Your task to perform on an android device:  In the yahoo weather app go to the settings and click on the severe weather Alerts to get notifications about weather conditions.
Image 0: 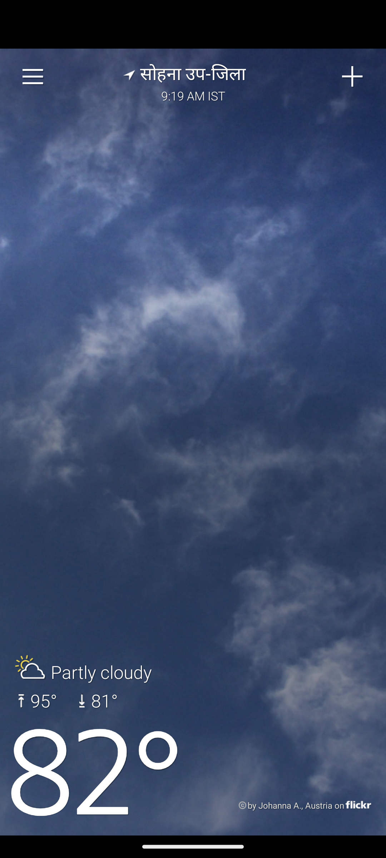
Click on the menu button at the top left of the screen.
Step 0: click (33, 77)
Image 1: 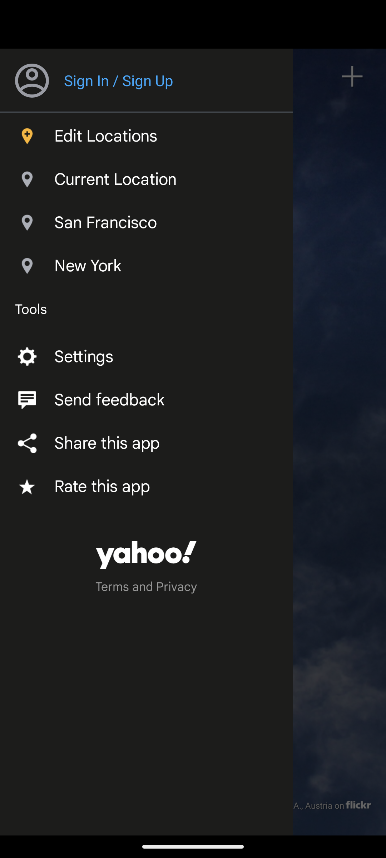
Click on the settings button.
Step 1: click (84, 357)
Image 2: 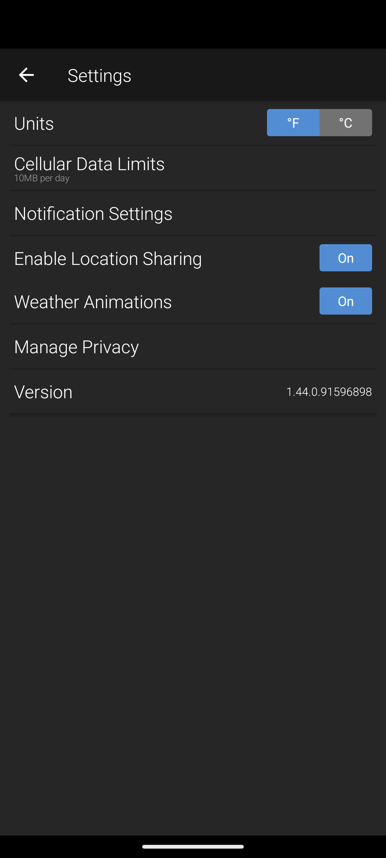
Click on the notification settings.
Step 2: click (193, 213)
Image 3: 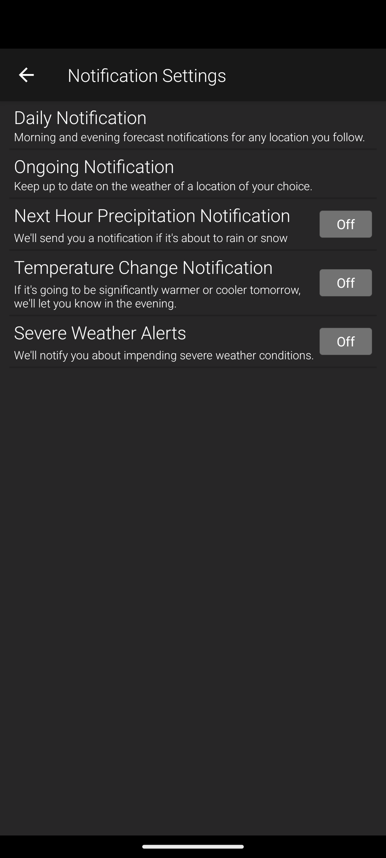
Turn on the severe weather alerts.
Step 3: click (346, 341)